Your task to perform on an android device: Open the Fitness Online app, I would like to track my fitness improvement since I need to assess the results of the consistent workouts I've been performing.
Image 0: 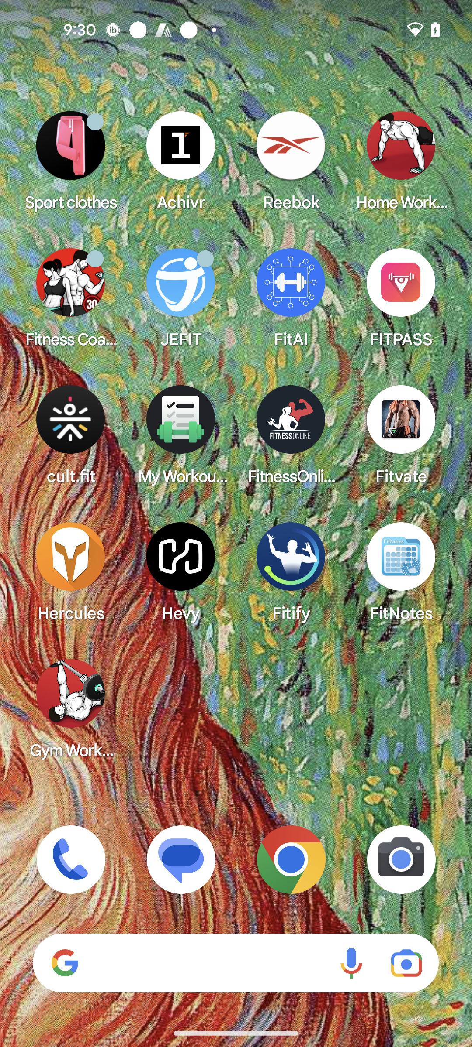
Open the Fitness Online app
Step 0: open app "FitnessOnline"
Image 1: 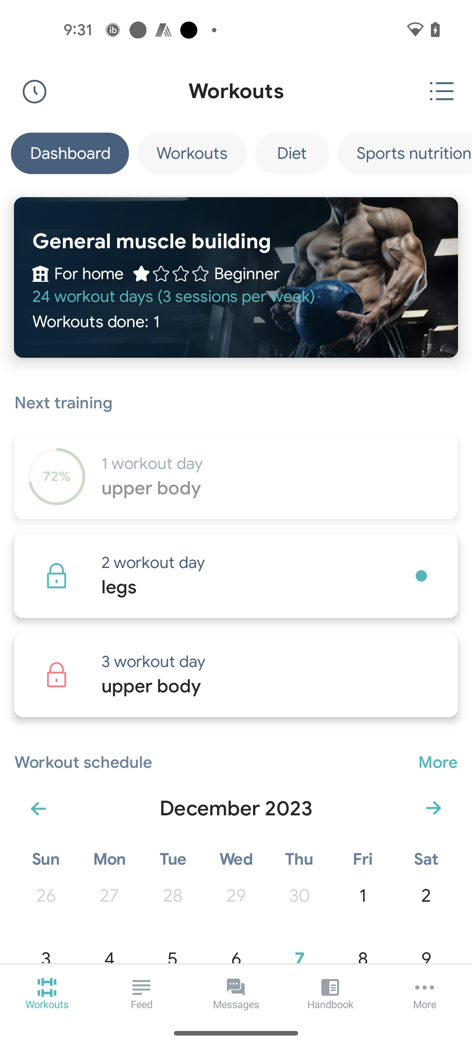
Swipe up
Step 1: scroll down
Image 2: 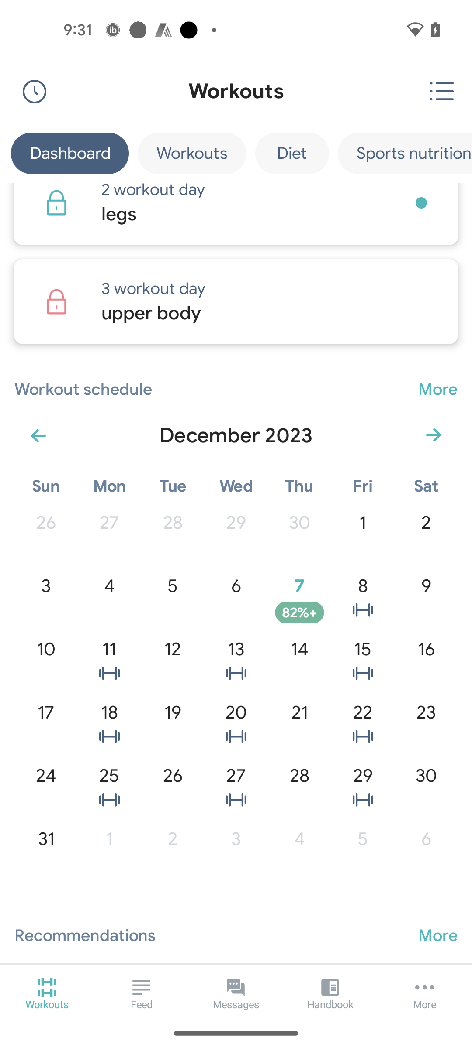
Click on the 7 December 2023
Step 2: click (293, 591)
Image 3: 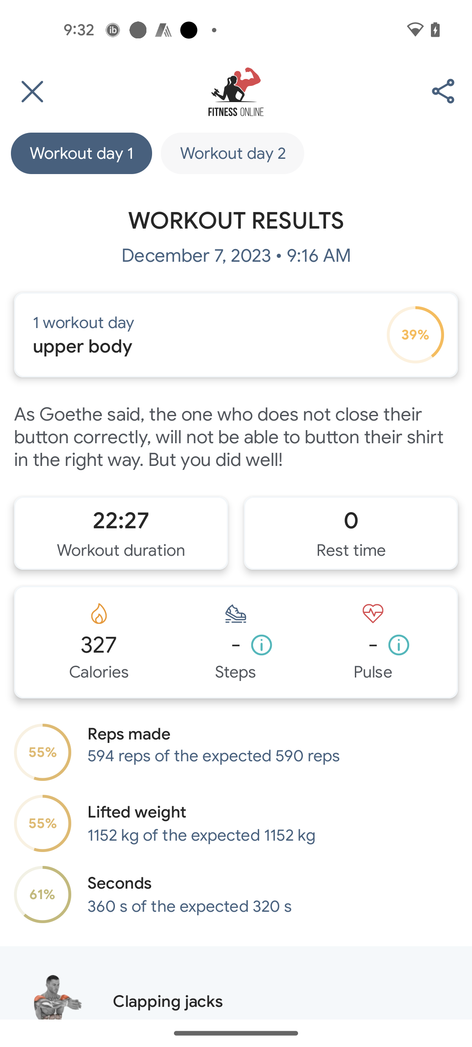
Swipe up to view more
Step 3: scroll down
Image 4: 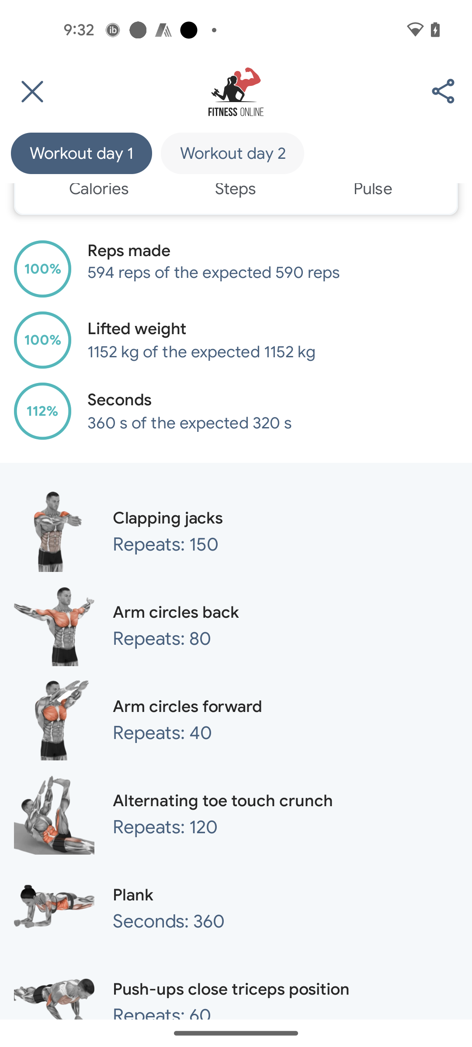
Swipe up to view more
Step 4: scroll down